Your task to perform on an android device: My son gave me a challenge for 1 hr cycling and i accepted it. Start a Stopwatch.
Image 0: 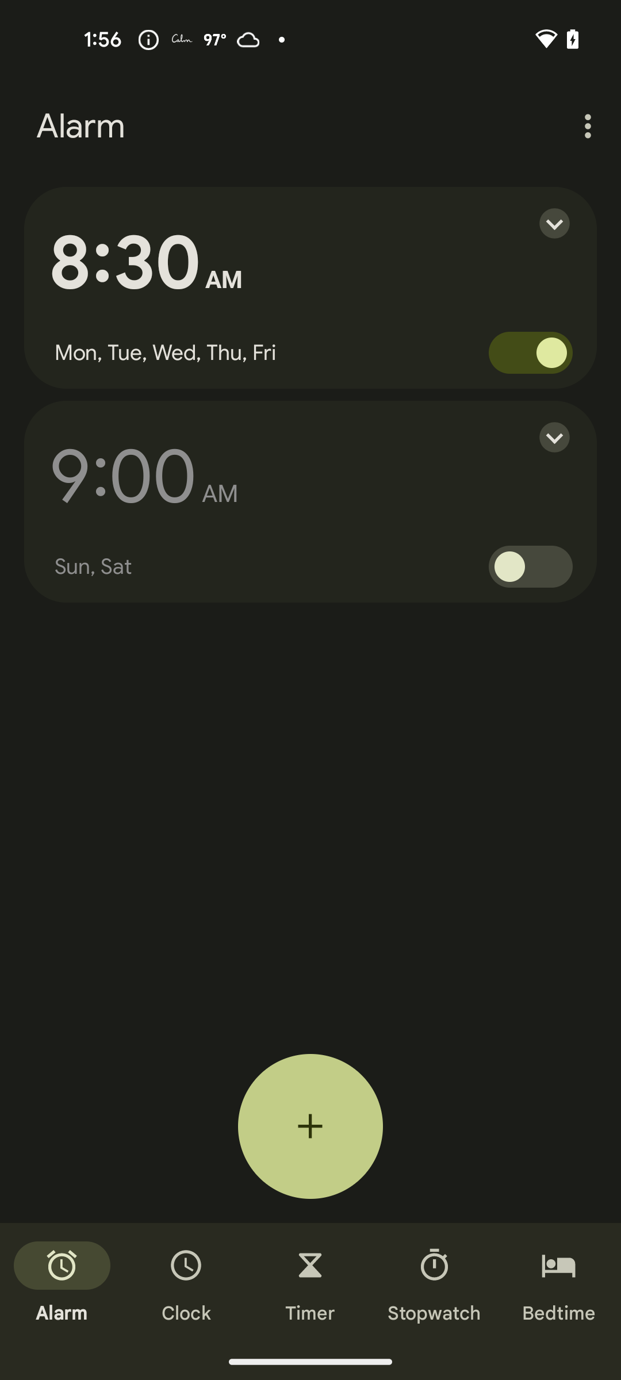
Click on the Stopwatch tab at the bottom of the screen
Step 0: click (435, 1283)
Image 1: 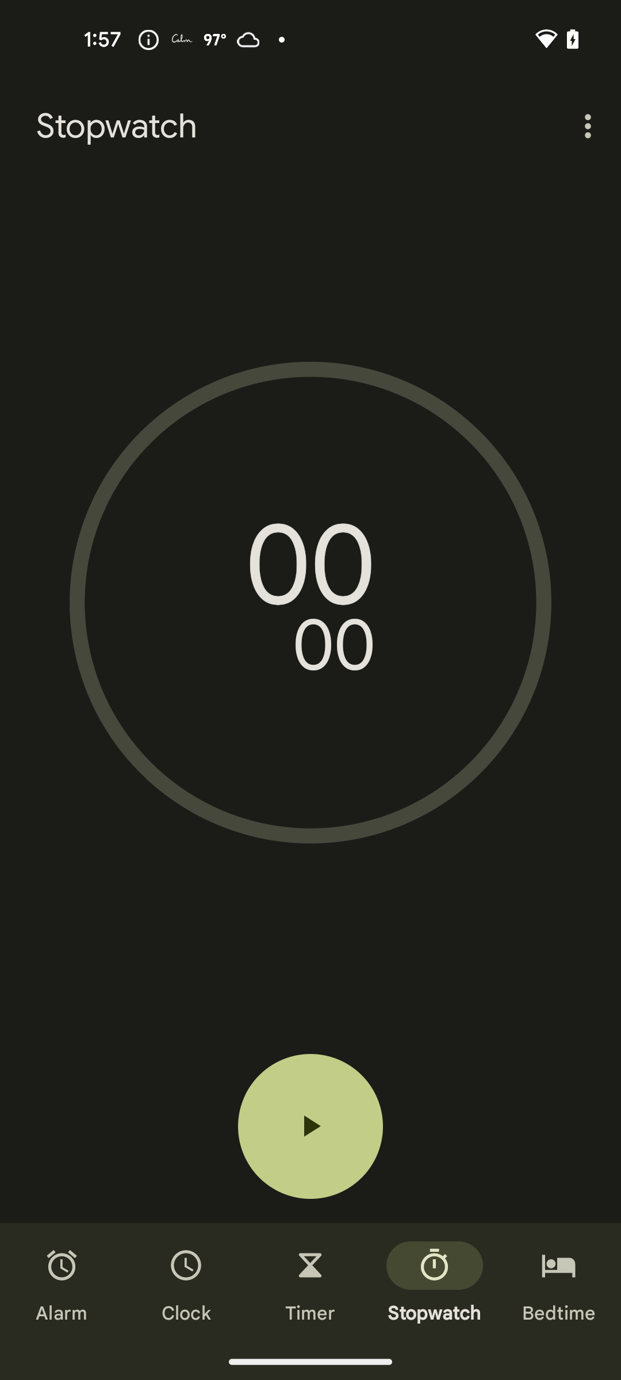
Click on the Play button
Step 1: click (310, 1126)